Your task to perform on an android device: I want to review the progress in the Duolingo app.
Image 1: 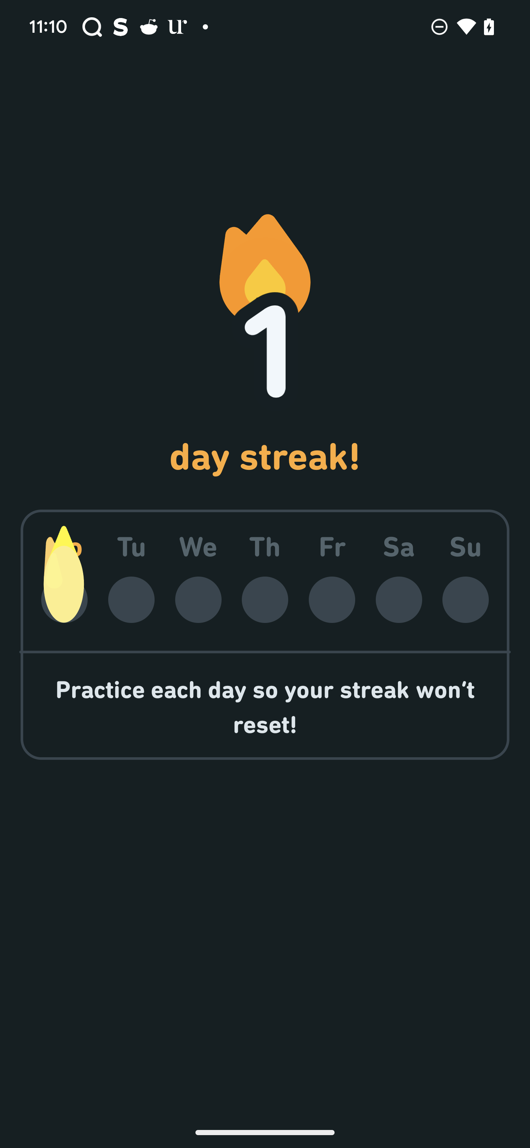
Click on the continue button
Step 1: wait
Image 2: 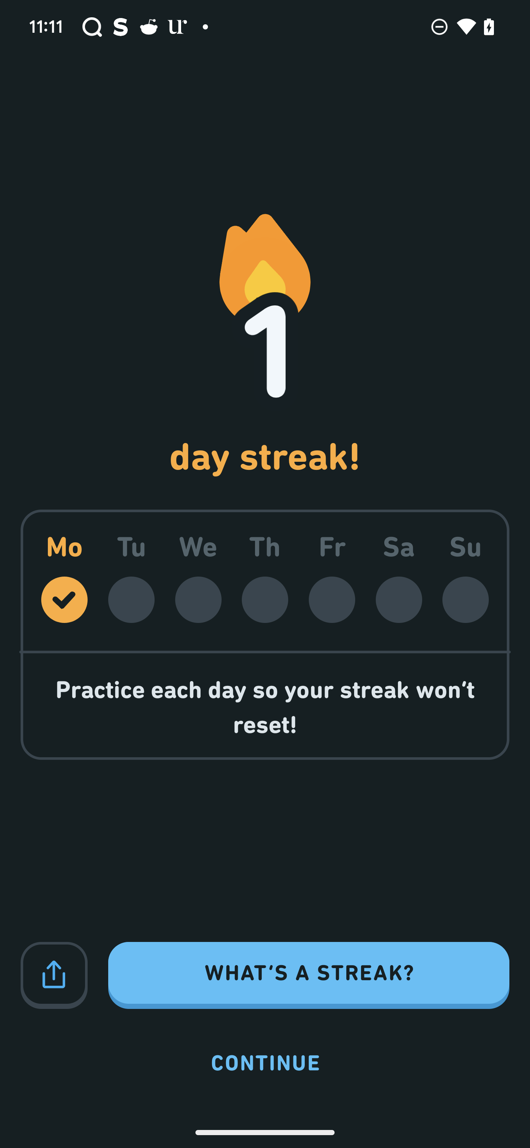
Click on the continue
Step 2: wait
Image 4: 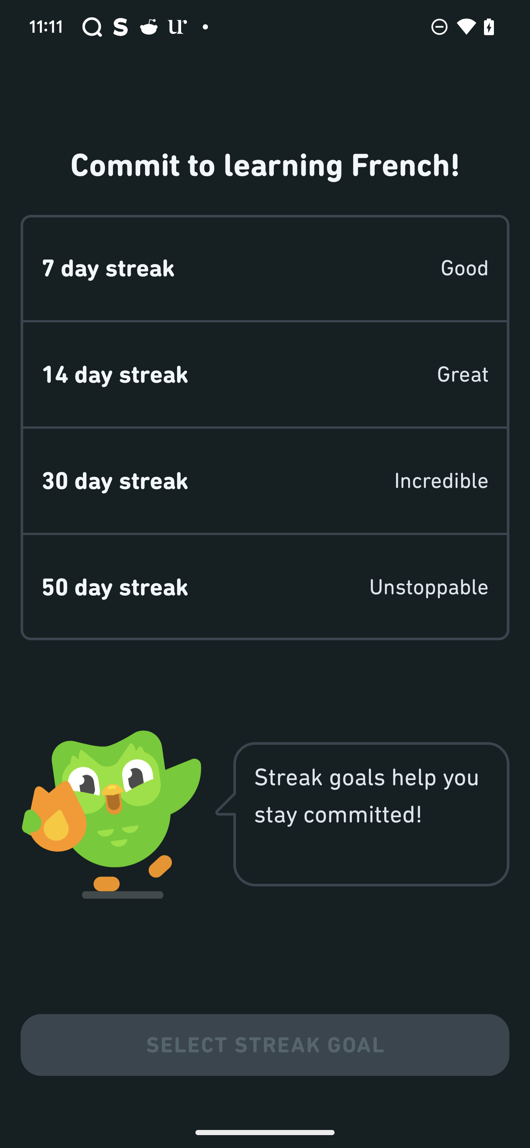
Click on the continue
Step 4: wait